Your task to perform on an android device: Find the men's nike hiking shoes in size 8 on the etsy app.
Image 0: 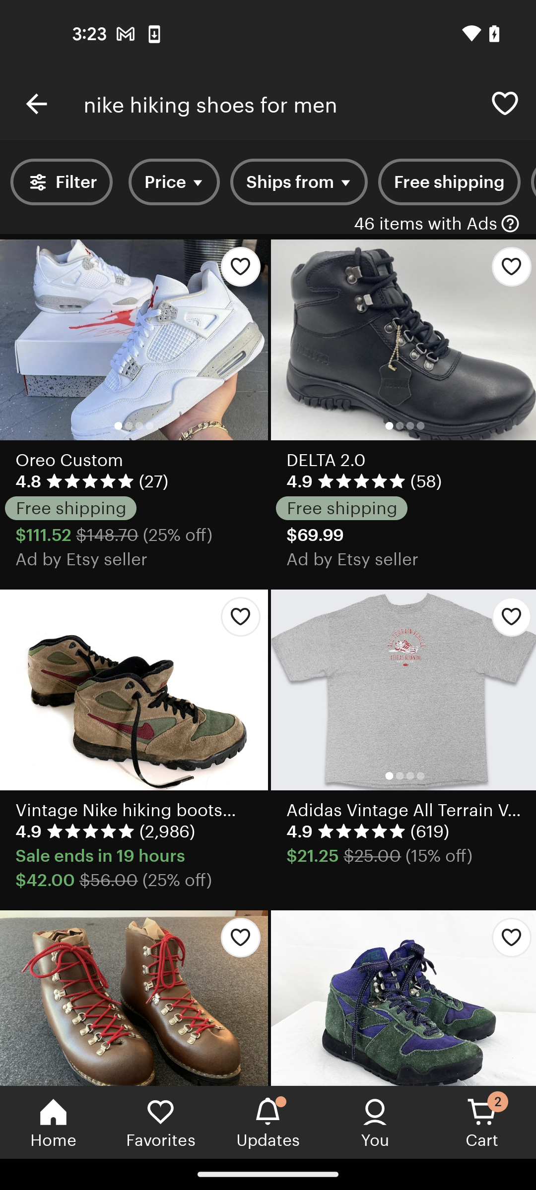
Tap on the filter option
Step 0: click (75, 181)
Image 2: 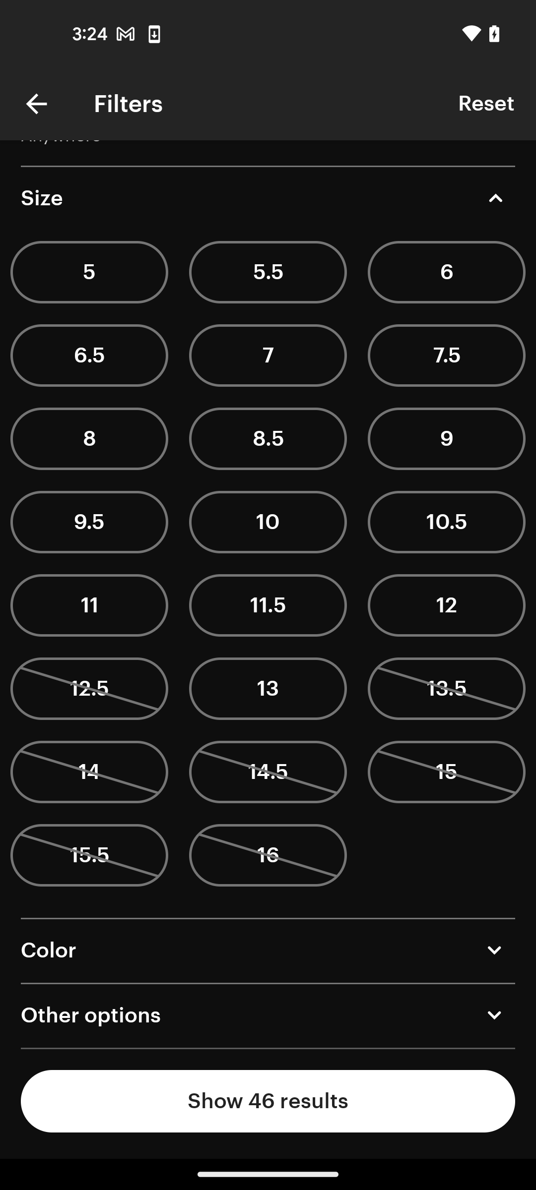
Select the size to 8
Step 2: click (89, 439)
Image 3: 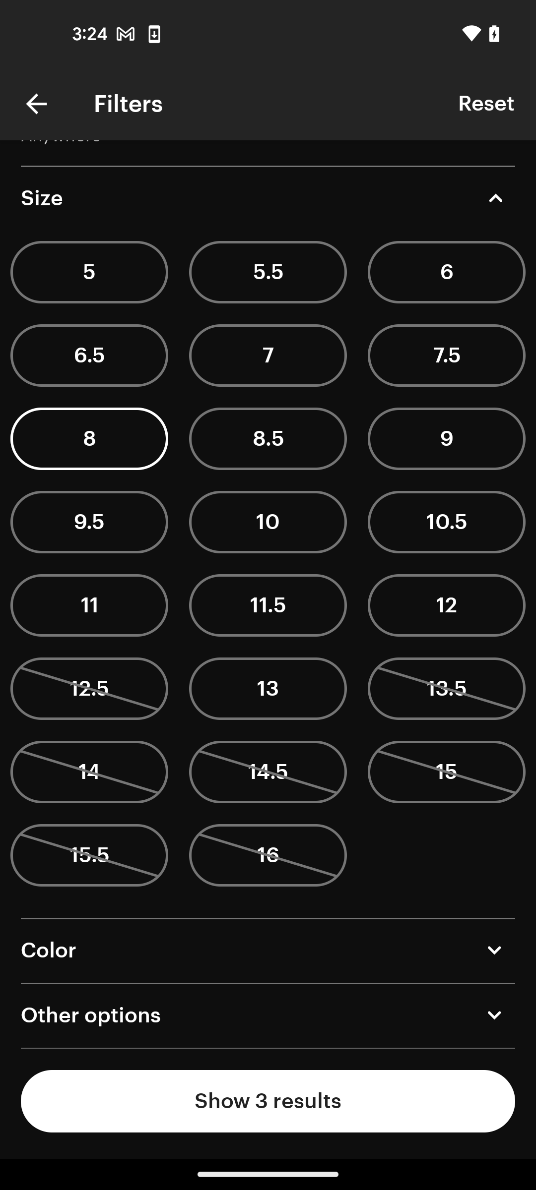
Tap on the show 3 results button
Step 3: click (268, 1101)
Image 4: 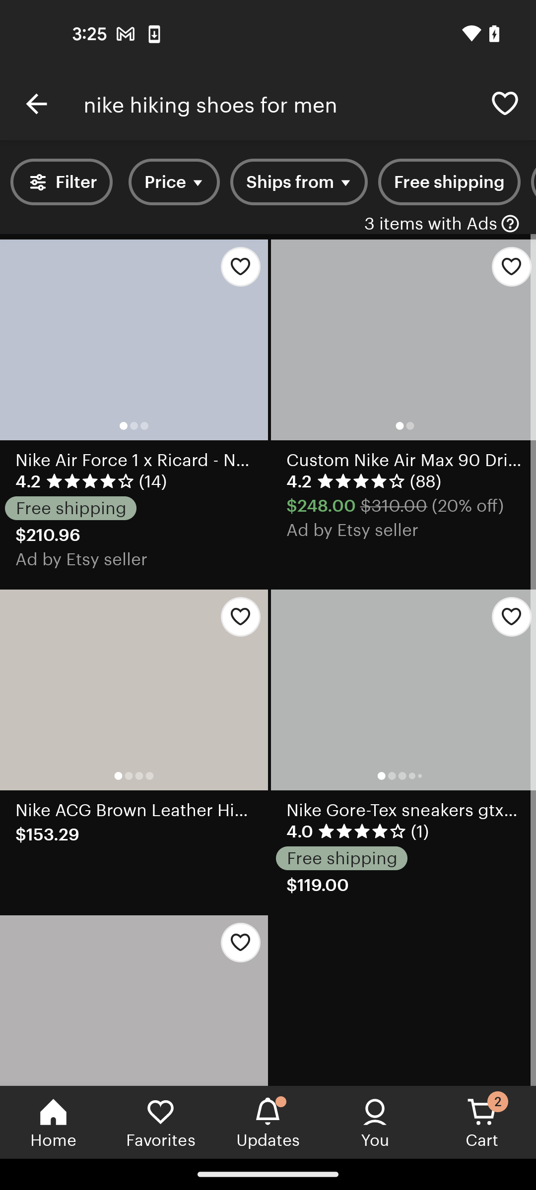
Tap on the show 3 results button
Step 4: wait